Your task to perform on an android device: I would like to create a new  blank slide for a presentation about the YMCA's charity event using WPS app
Image 0: 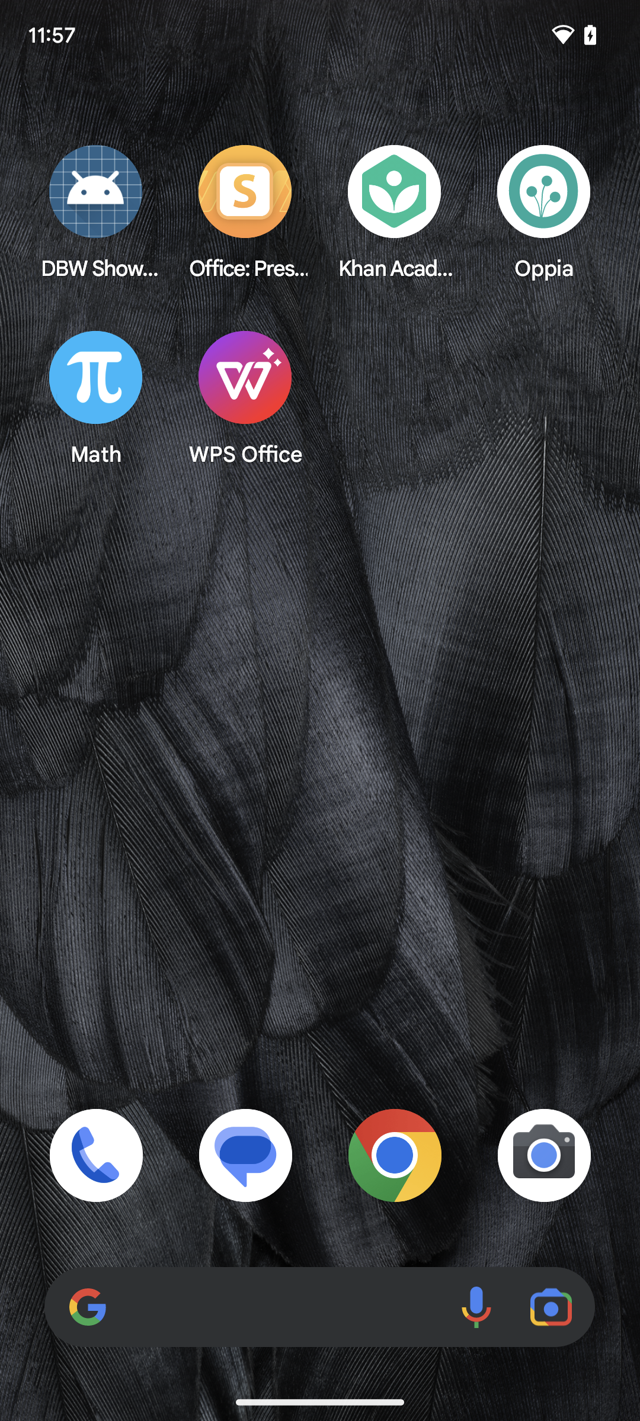
click on WPS office at the screen to open an application
Step 0: open app "WPS Office"
Image 1: 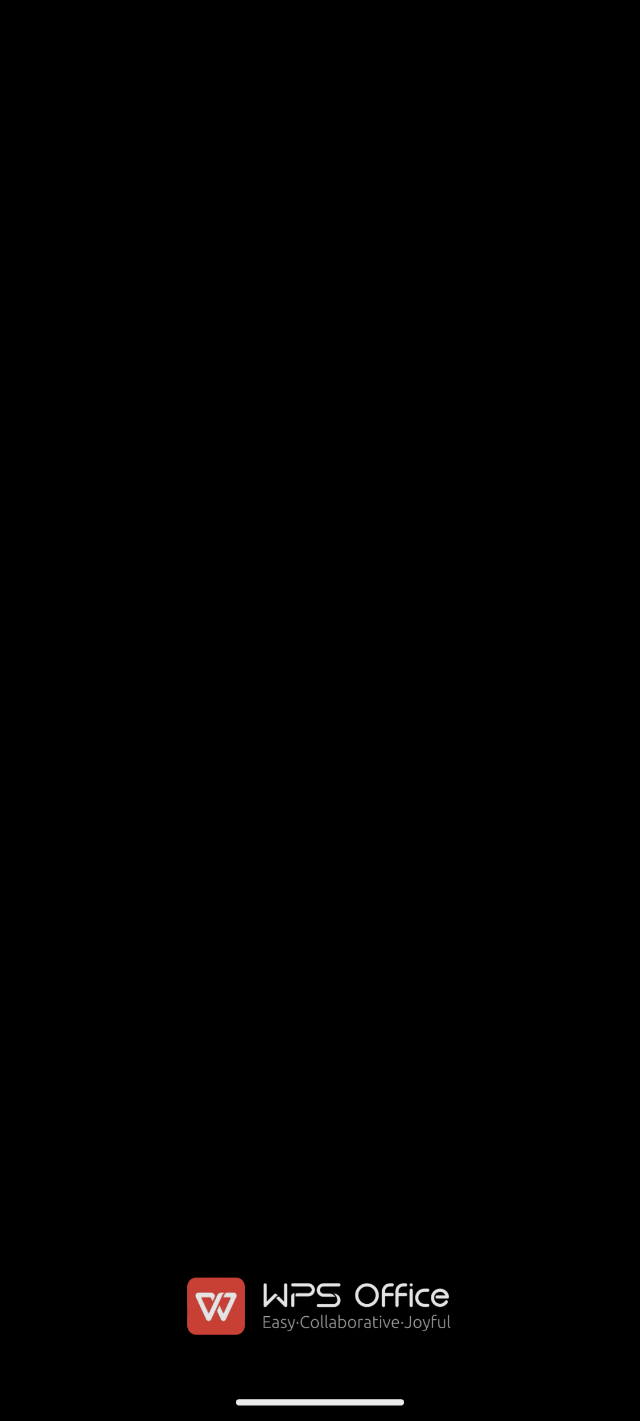
click on WPS office at the screen to open an application
Step 1: wait
Image 2: 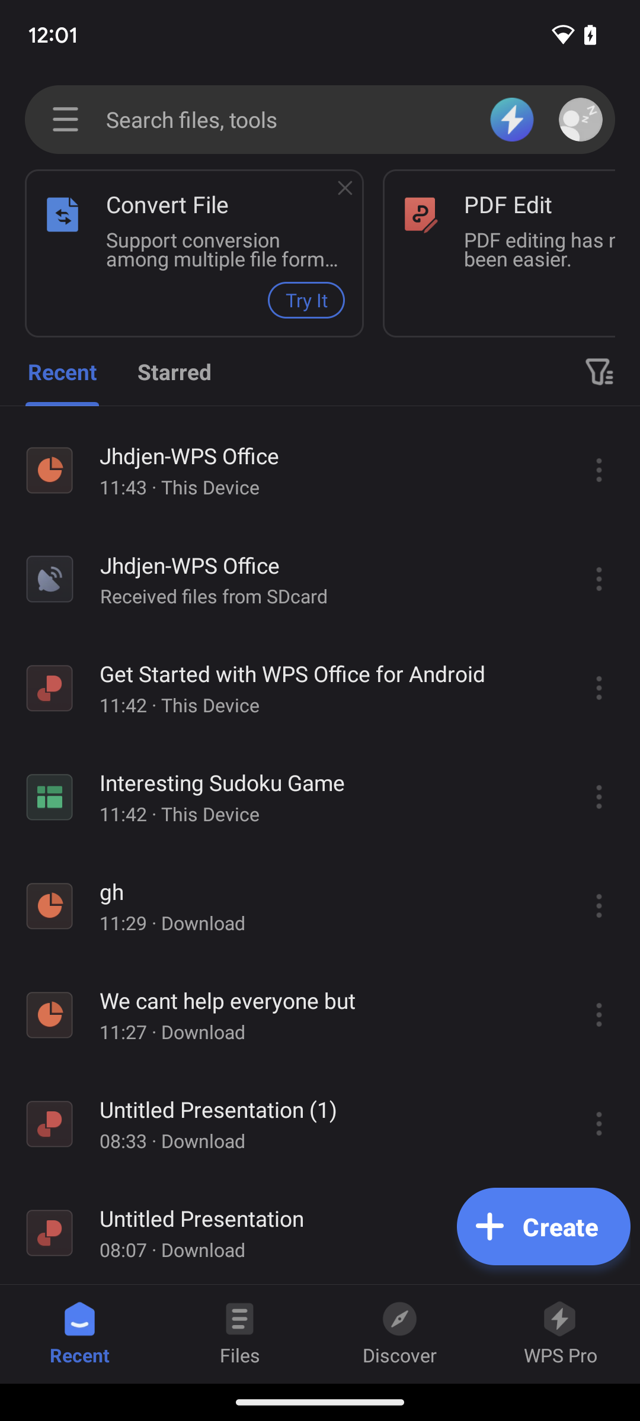
click on create button at lower right corner of the screen 
Step 2: click (543, 1226)
Image 3: 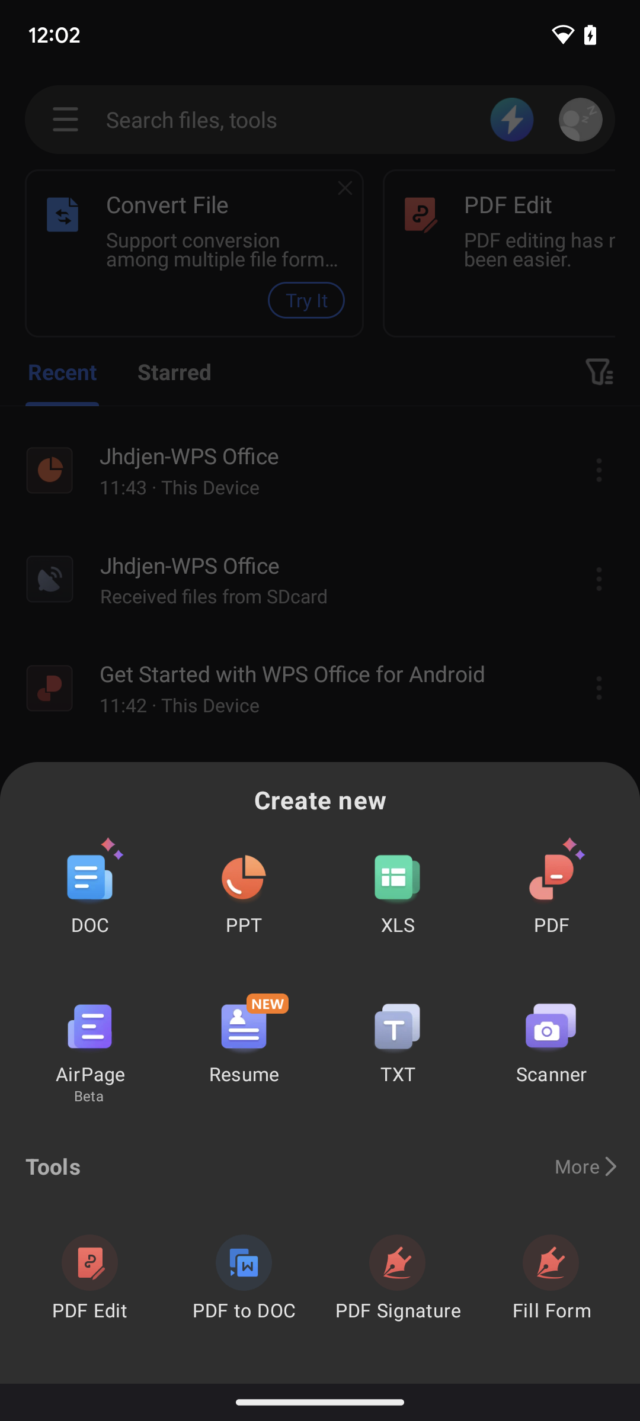
click PPT button on pop up window at the bottom of the screen 
Step 3: click (244, 877)
Image 4: 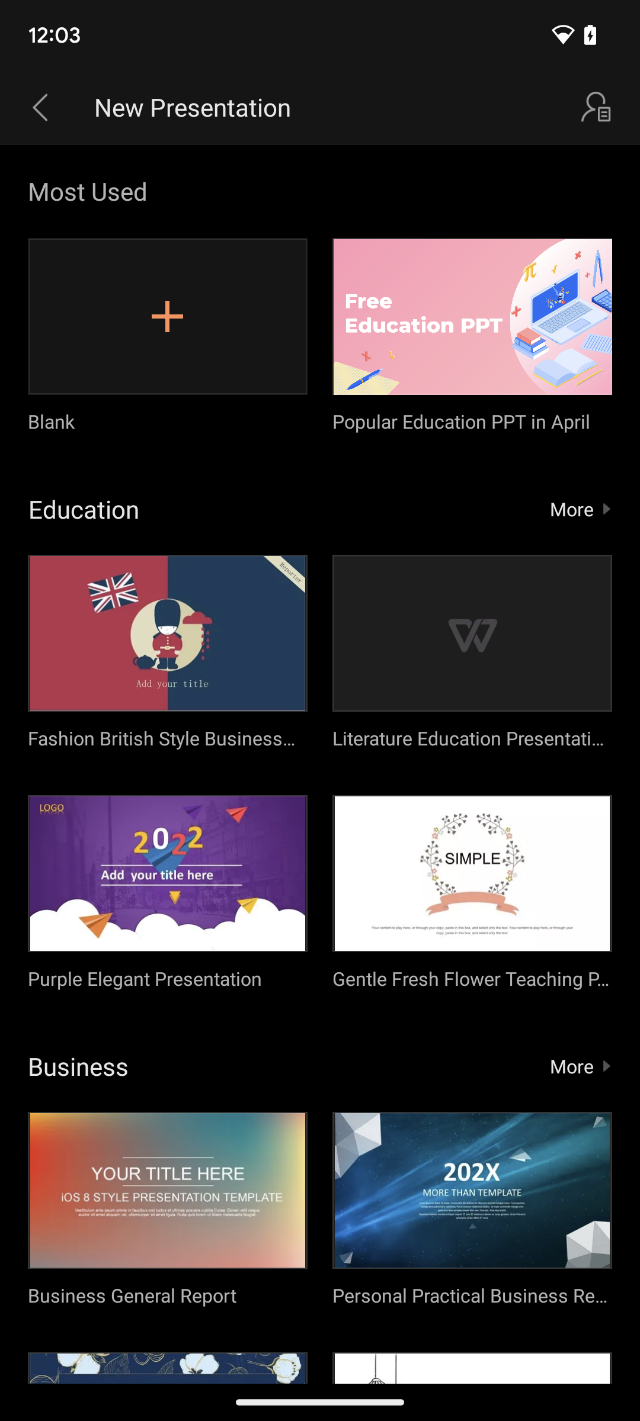
click first option ( blank) to create a new slide in presentation at top of the screen
Step 4: click (159, 268)
Image 5: 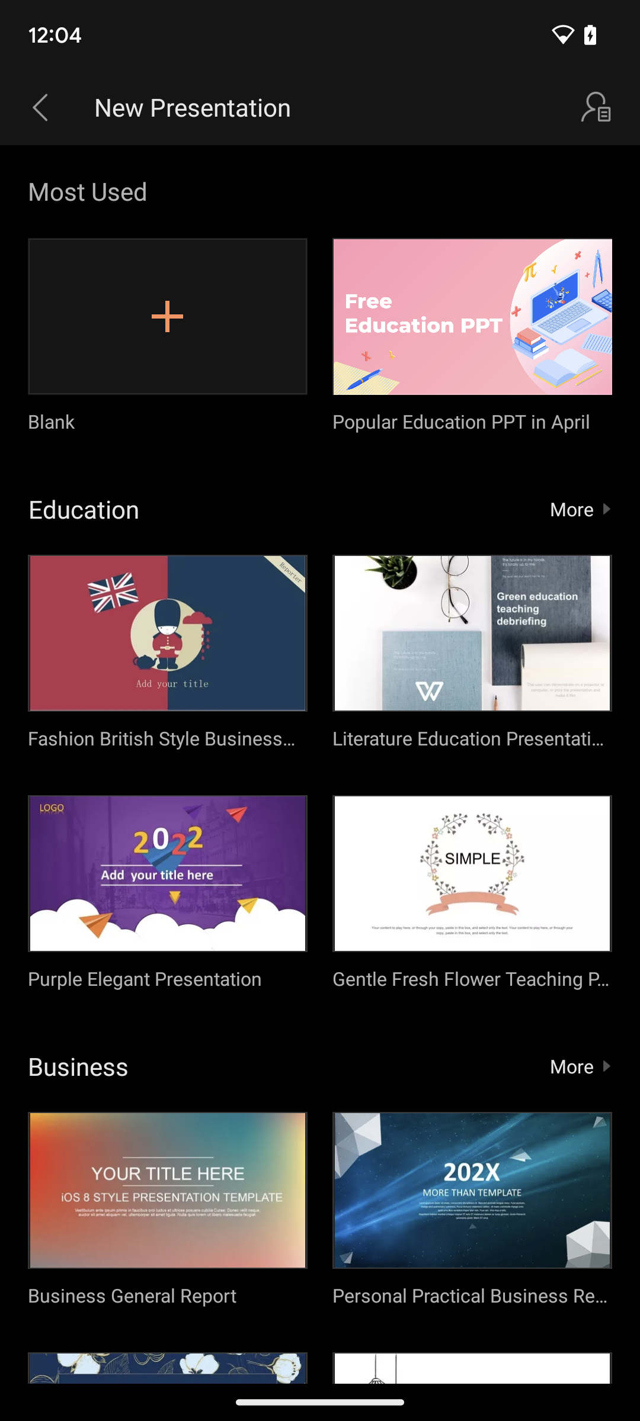
click first option ( blank) to create a new slide in presentation at top of the screen
Step 5: wait